Your task to perform on an android device: Open the Blinkit app ,lookup for  sundrop peanut butter , swipe pictures of it to and also view more details like price , weight , and contents.
Image 0: 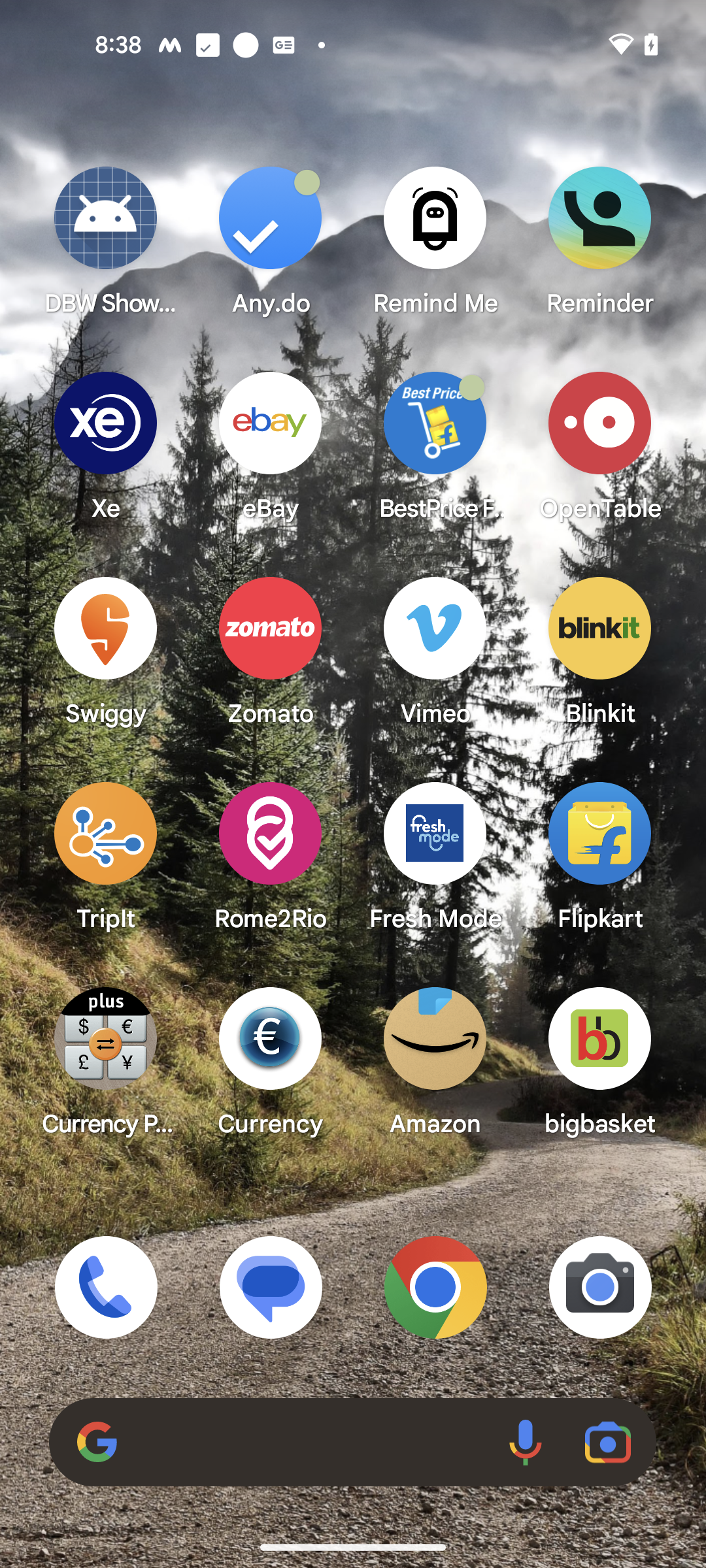
Open the Blinkit app.
Step 0: open app "Blinkit"
Image 1: 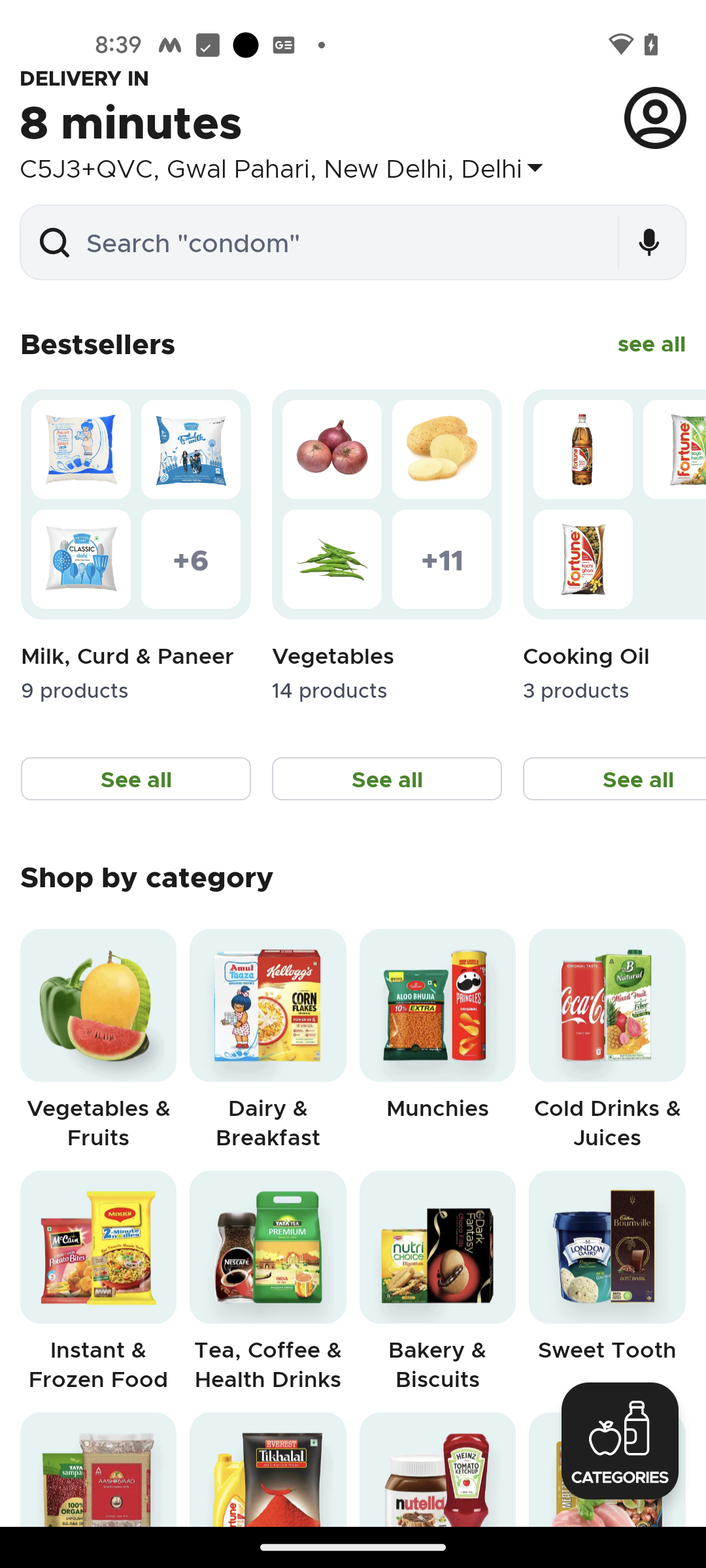
Click on the search bar to search for the sundrop peanut butter.
Step 1: click (342, 242)
Image 2: 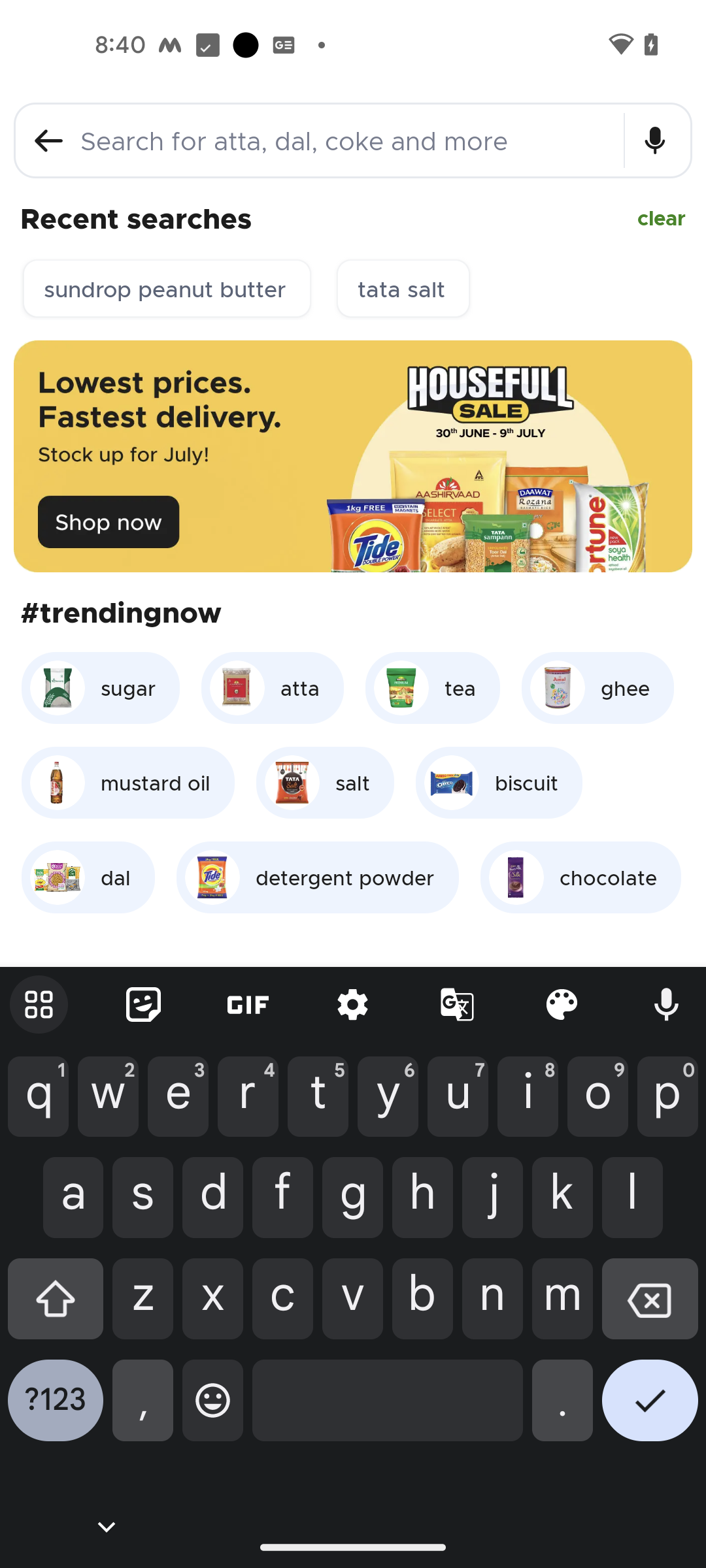
Type sundrop peanut butter in the search bar.
Step 2: type "sundrop peanut butter"
Image 3: 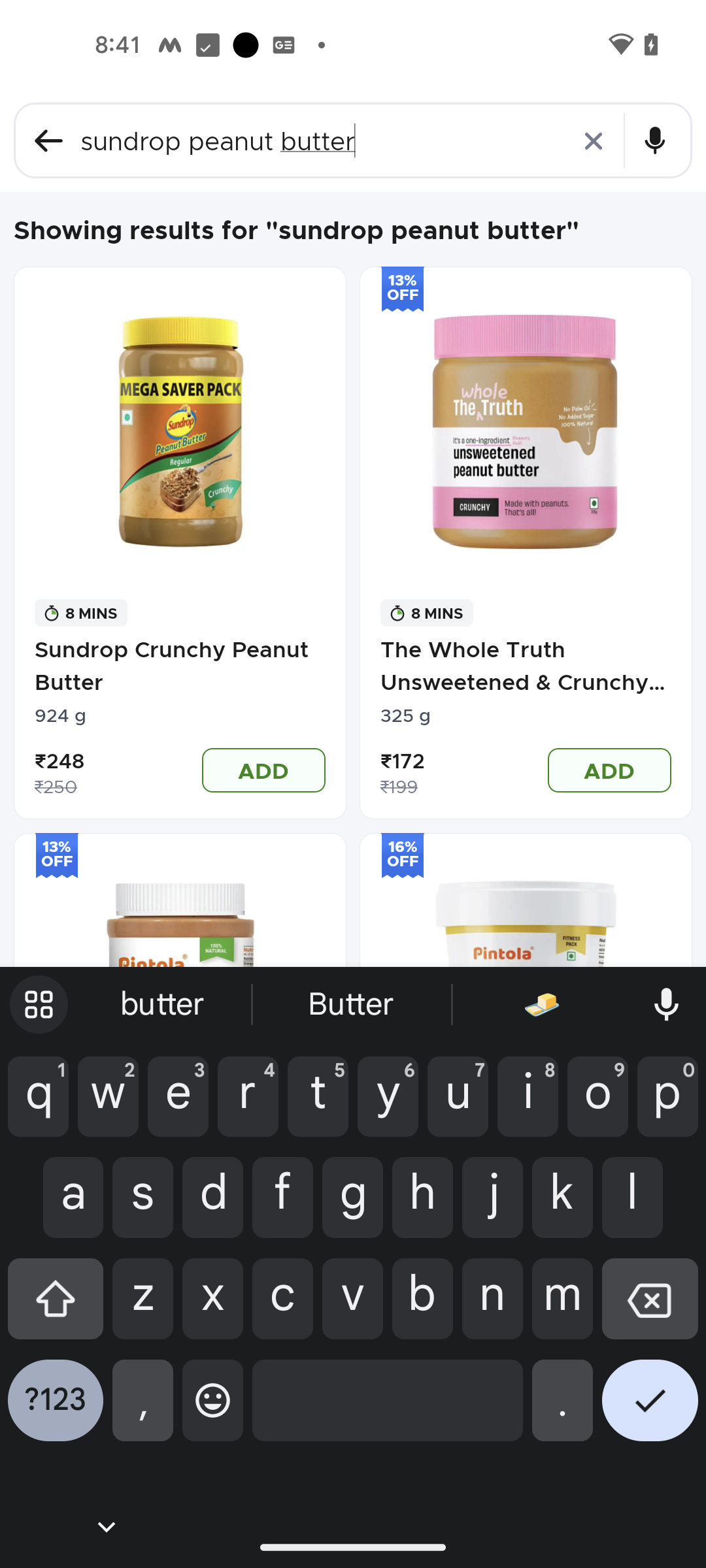
Click on the first icon to view more details.
Step 3: click (156, 459)
Image 4: 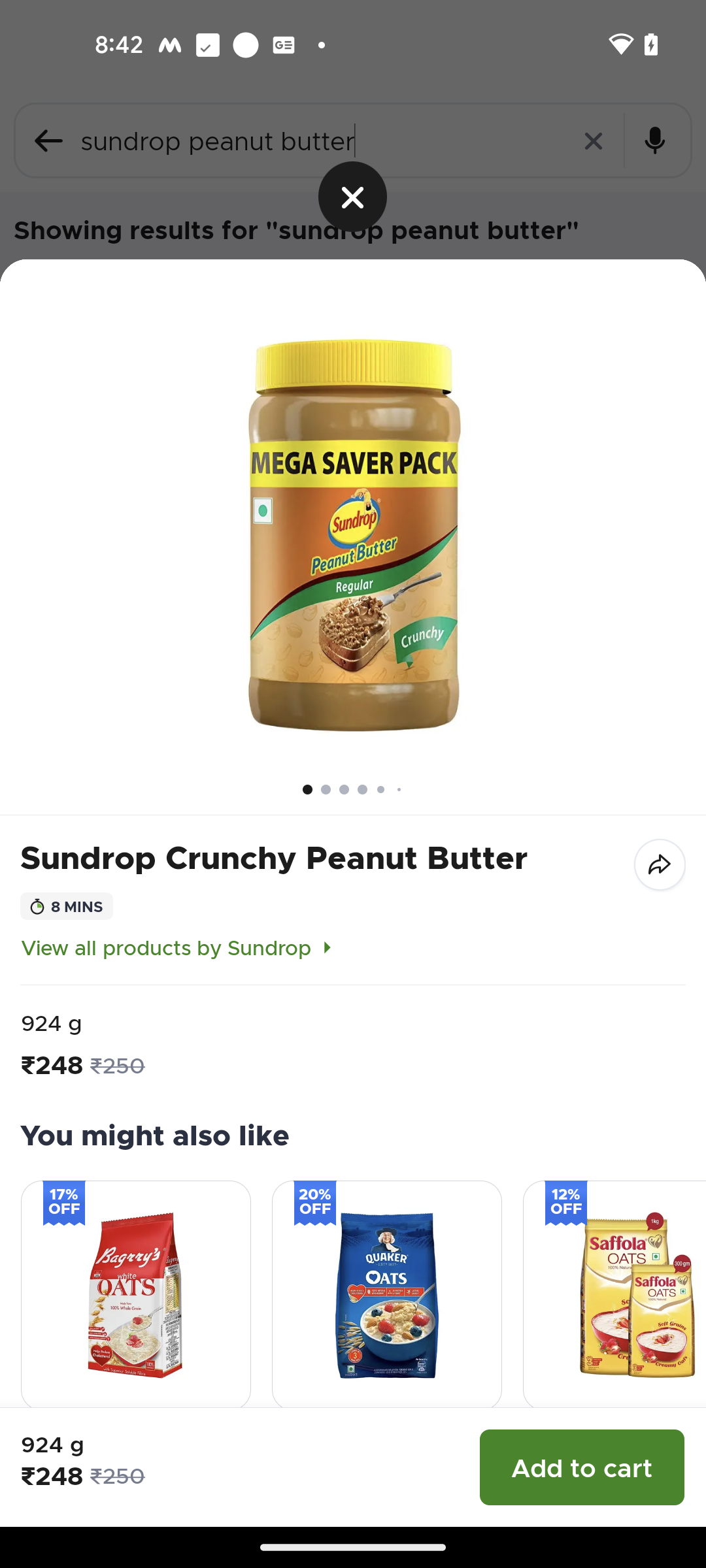
Swipe left to view more images and details.
Step 4: scroll right
Image 5: 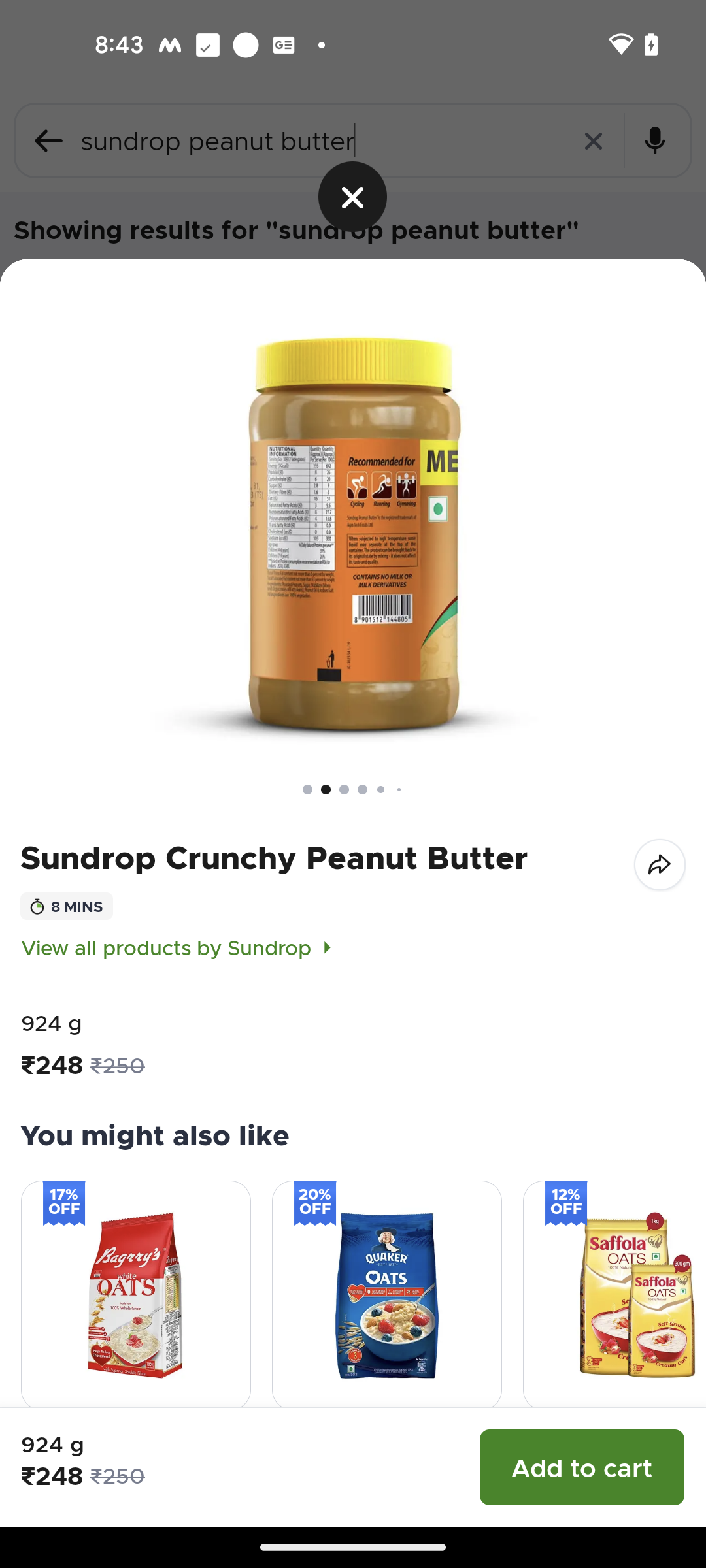
Swipe left to view more images and details.
Step 5: scroll right
Image 6: 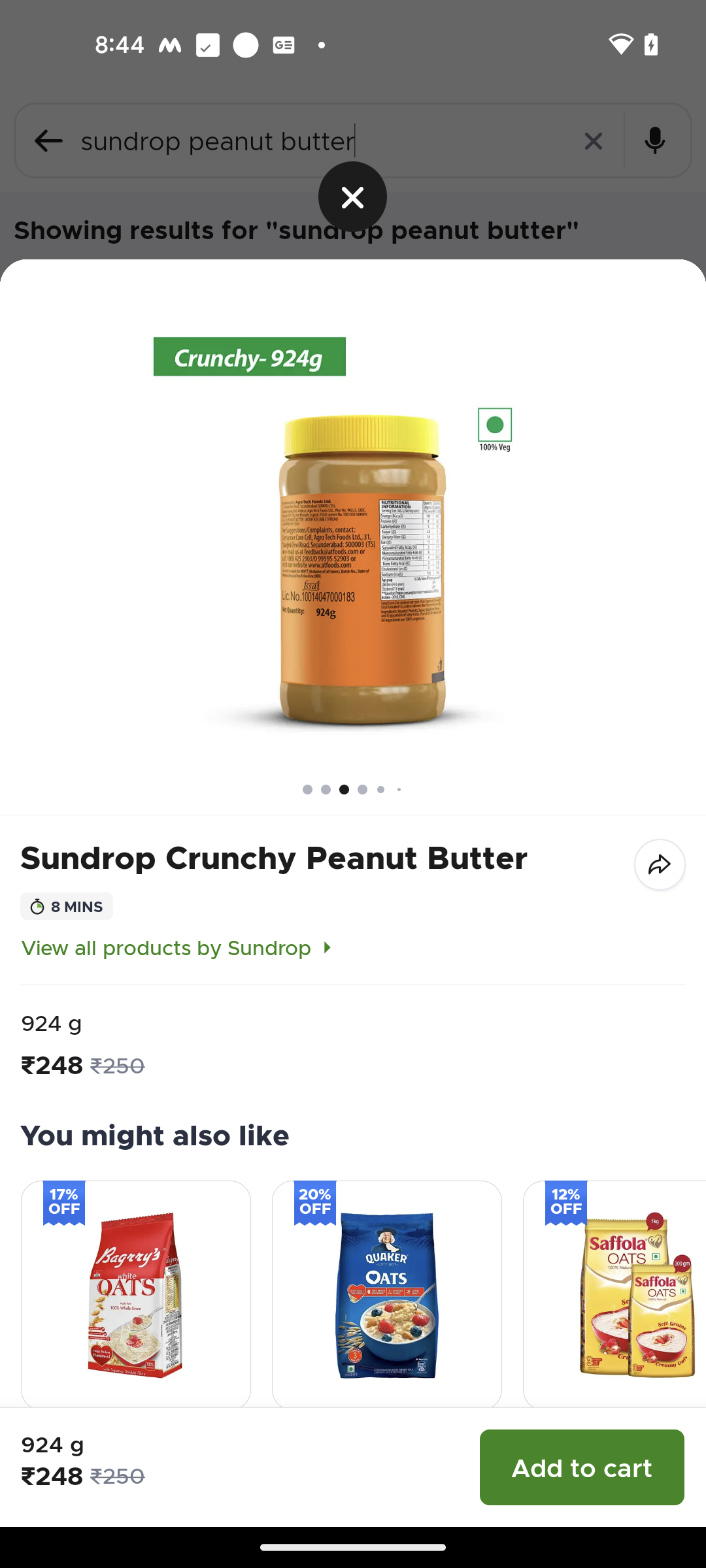
Swipe left to view more images and details.
Step 6: scroll right